Your task to perform on an android device: Add the NANWEI 6.0Ah/7.5Ah 21V Power hammer drill to my wishlist using the Alibaba.com app.
Image 0: 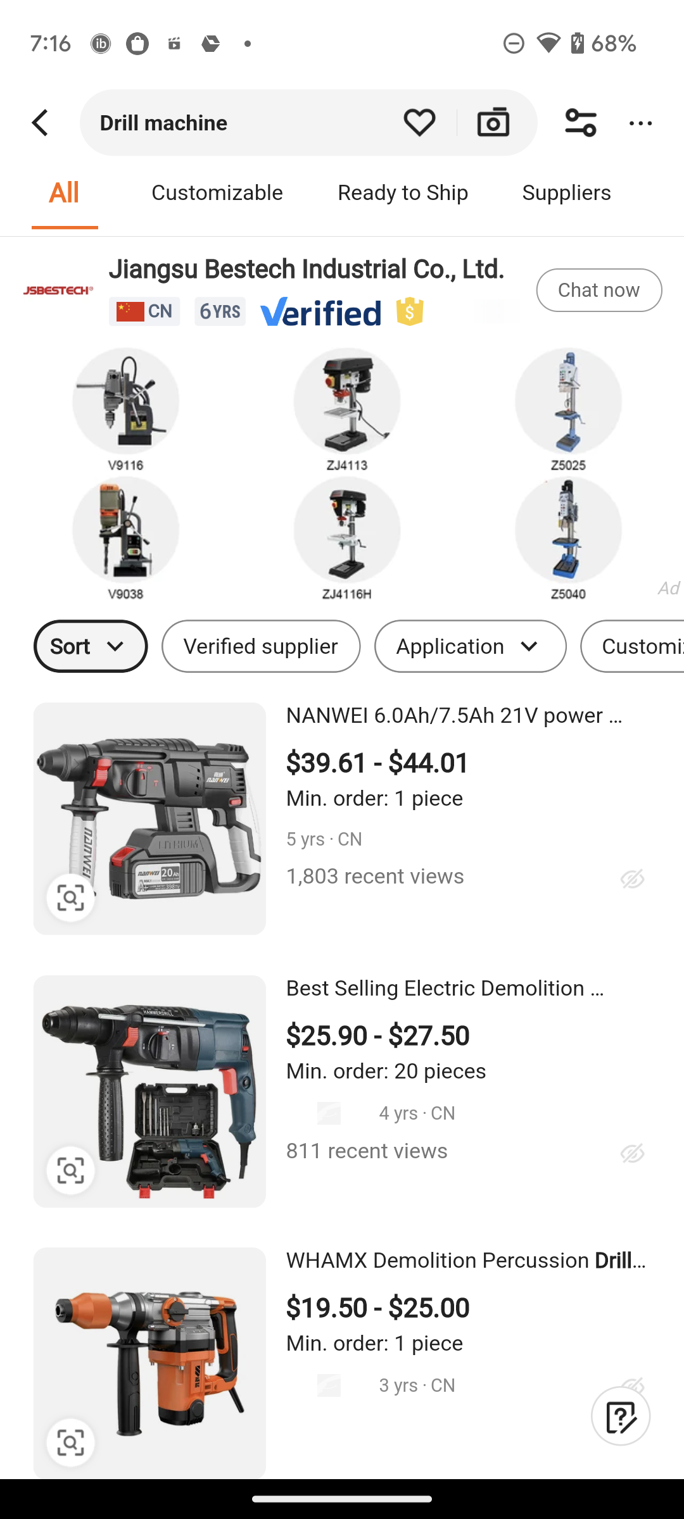
Click on the NANWEI 6.0Ah/7.5Ah 21V Power hammer drill
Step 0: click (198, 801)
Image 1: 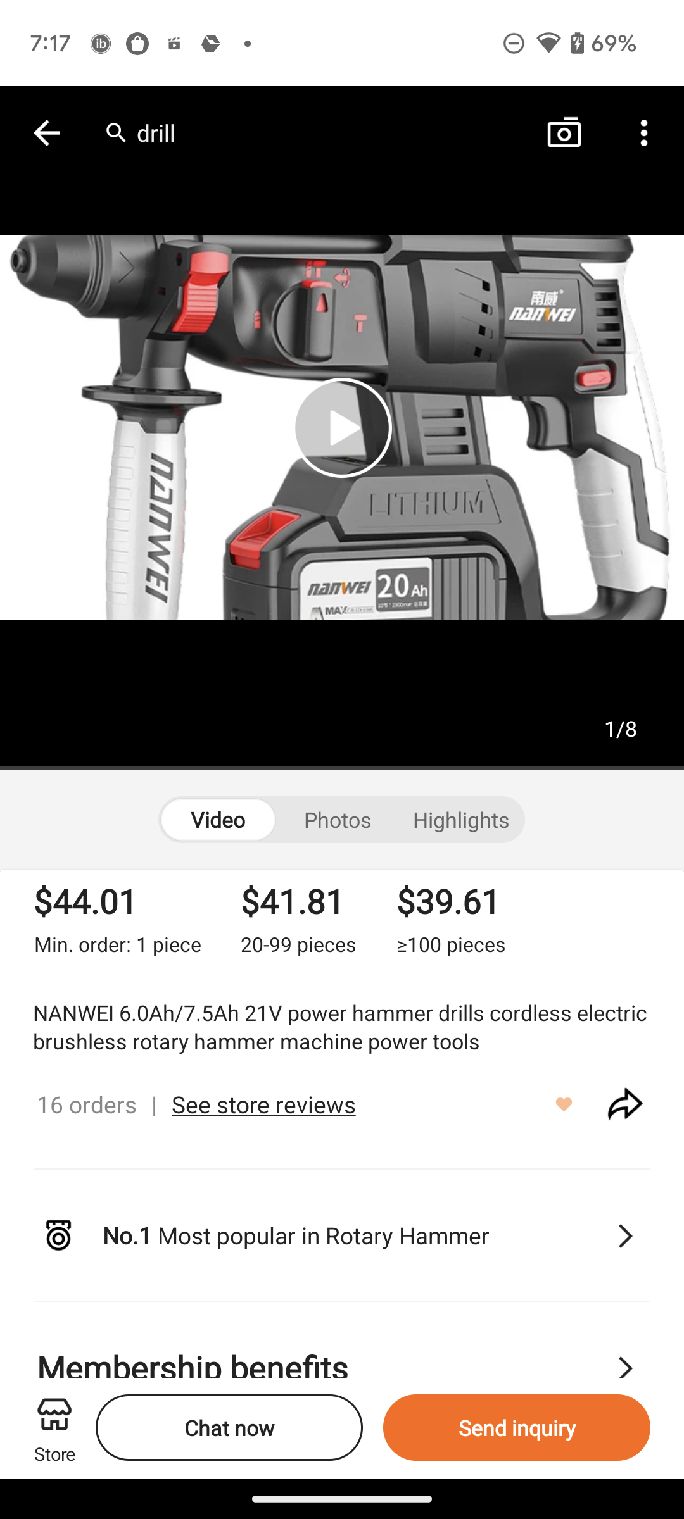
Click on the NANWEI 6.0Ah/7.5Ah 21V Power hammer drill
Step 1: wait
Image 2: 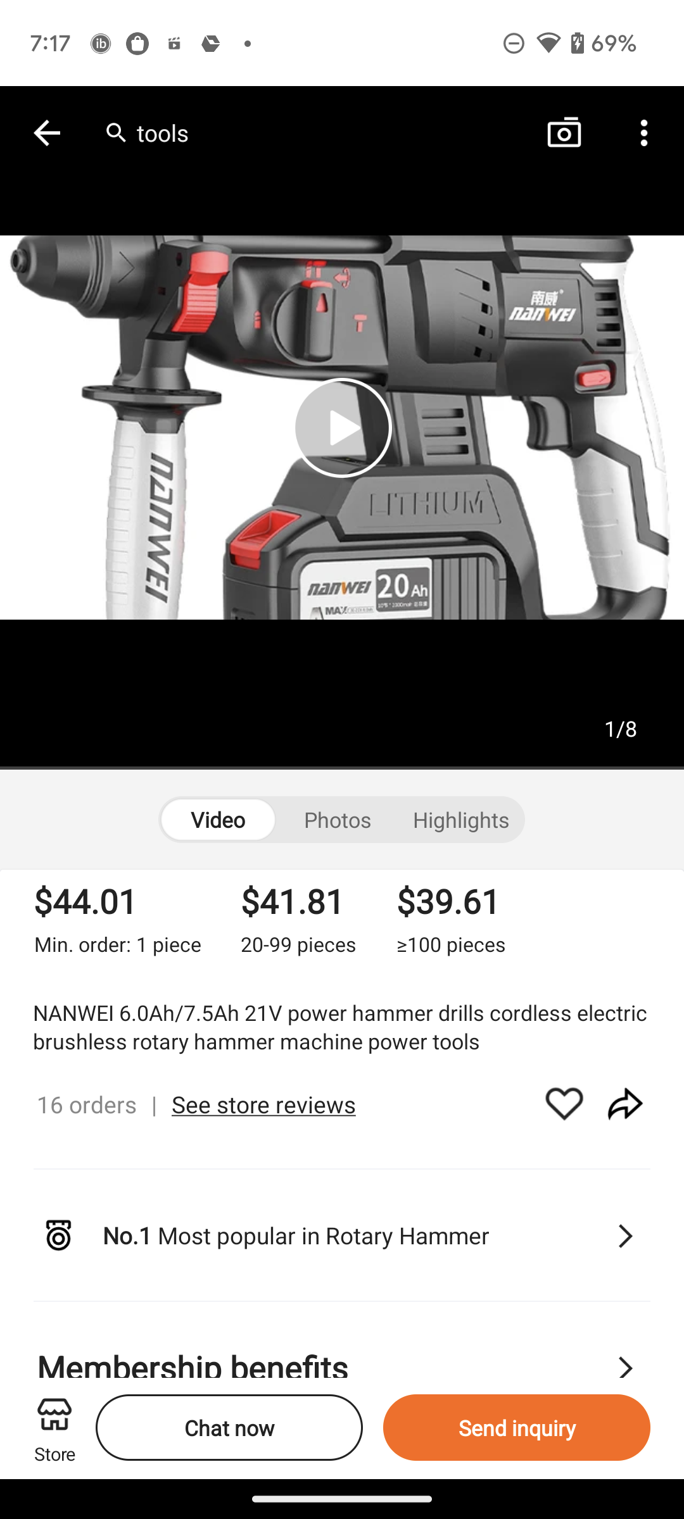
Click on the Heart icon to add this product to my wishlist
Step 2: click (558, 1106)